Your task to perform on an android device: Go to the Keep Notes app and set appointment with doctor to repeat it daily
Image 0: 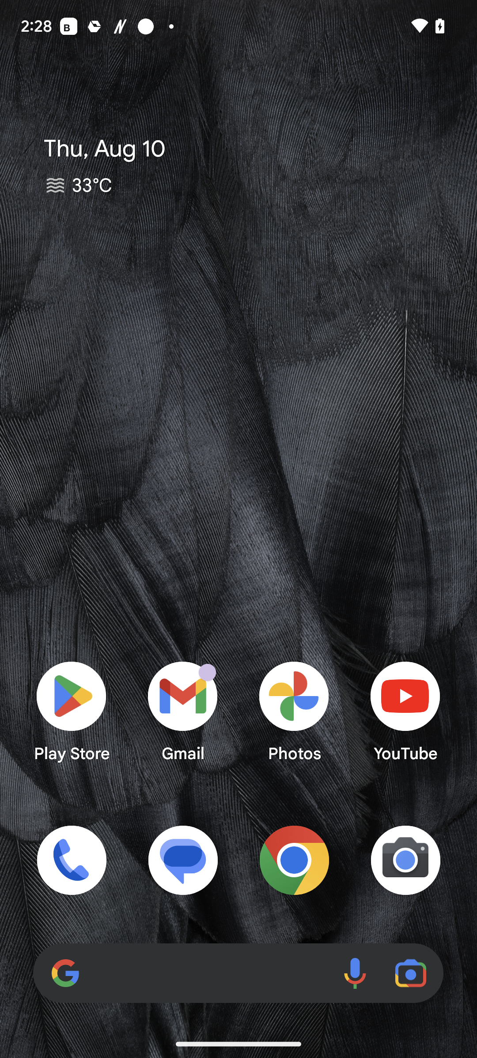
Open the Keep Notes app
Step 0: open app "Keep Notes"
Image 1: 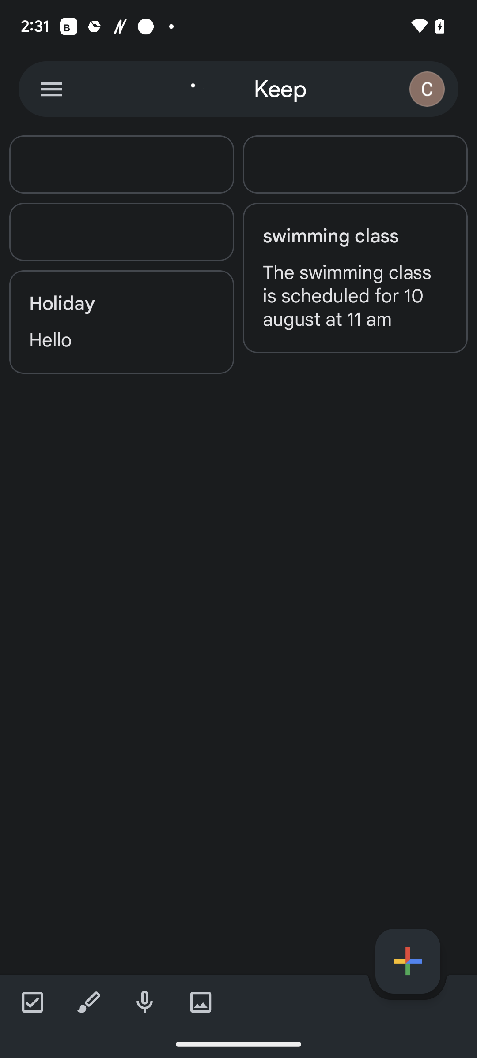
Click on the menu icon at the top left corner of the screen
Step 1: click (51, 89)
Image 2: 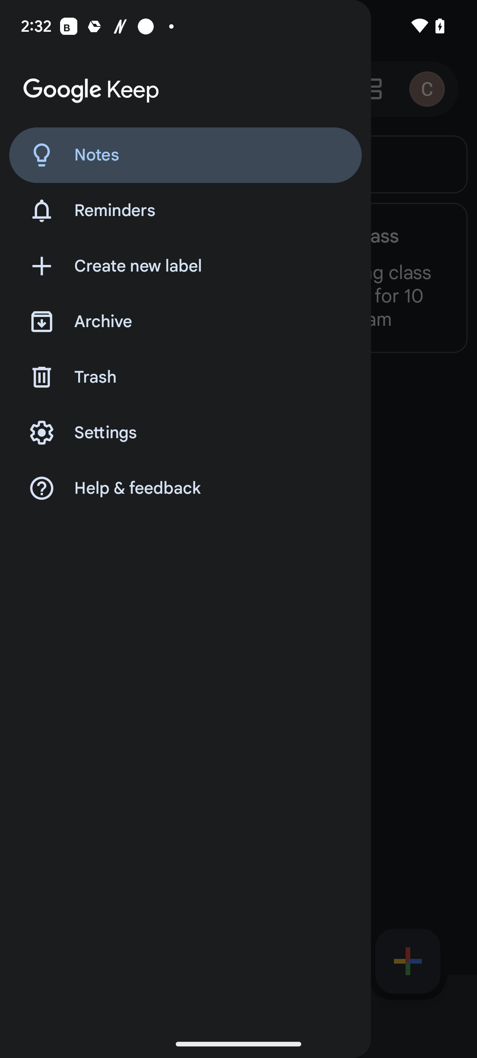
Click on Reminders
Step 2: click (199, 210)
Image 3: 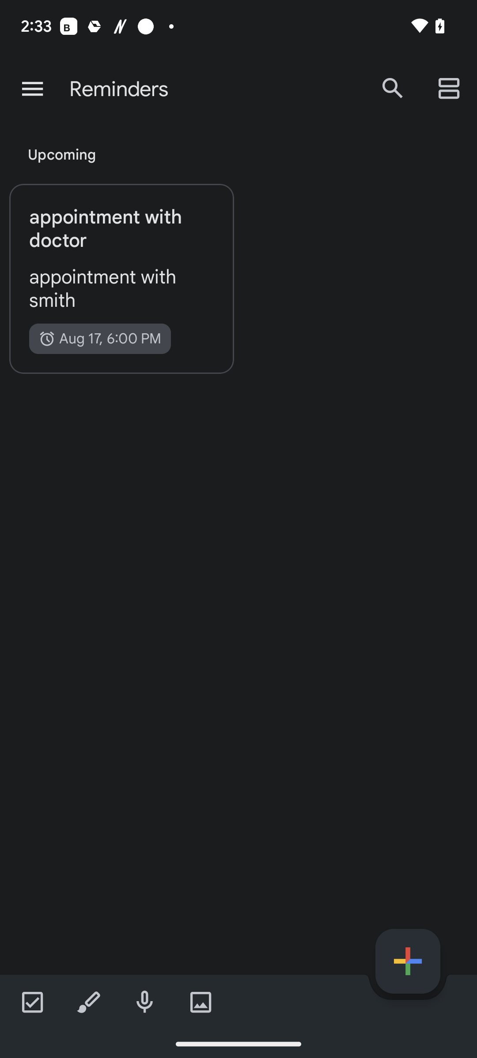
Click on the appointment with the doctor in the reminders section
Step 3: click (121, 229)
Image 4: 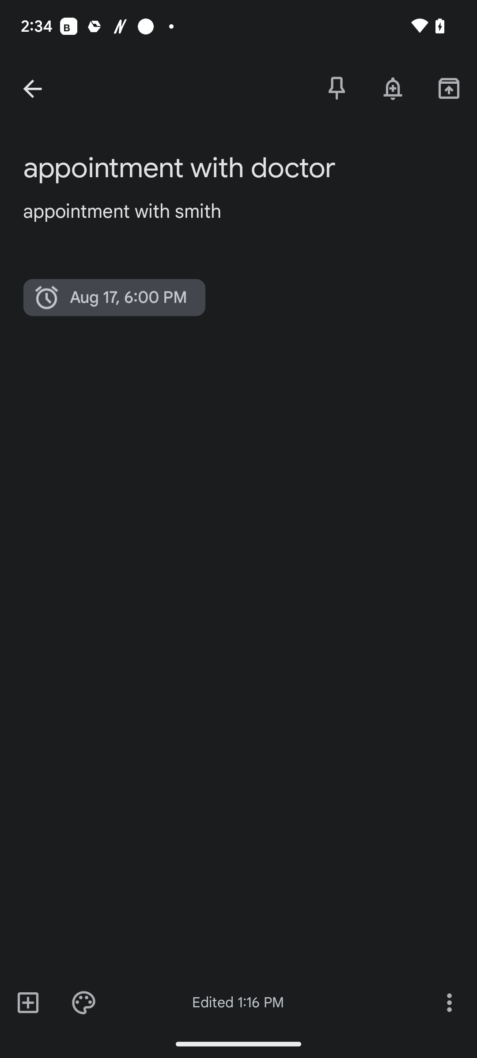
Click on the timer icon at the left side of the screen
Step 4: click (121, 289)
Image 5: 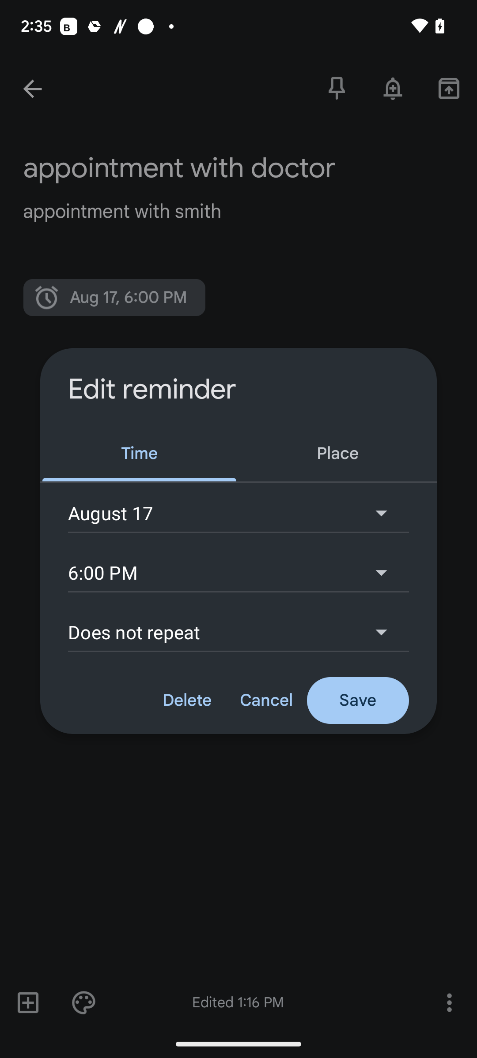
Click on does not repeat and change it to daily
Step 5: click (238, 632)
Image 6: 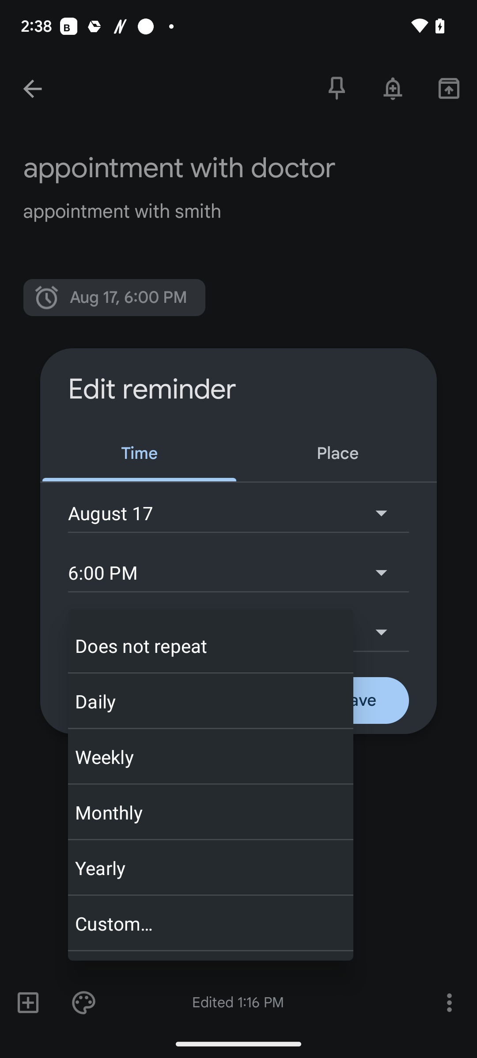
Click on does not repeat and change it to daily
Step 6: click (204, 701)
Image 7: 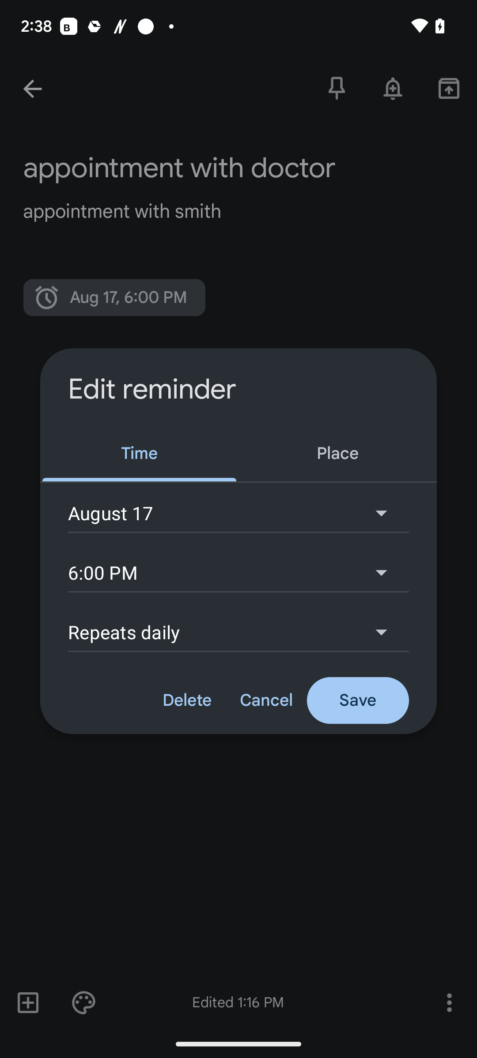
Click on the save option after cancel option
Step 7: click (358, 700)